Your task to perform on an android device: I want to add portable door lock home security for dorm,airbnb to my wish list.
Image 0: 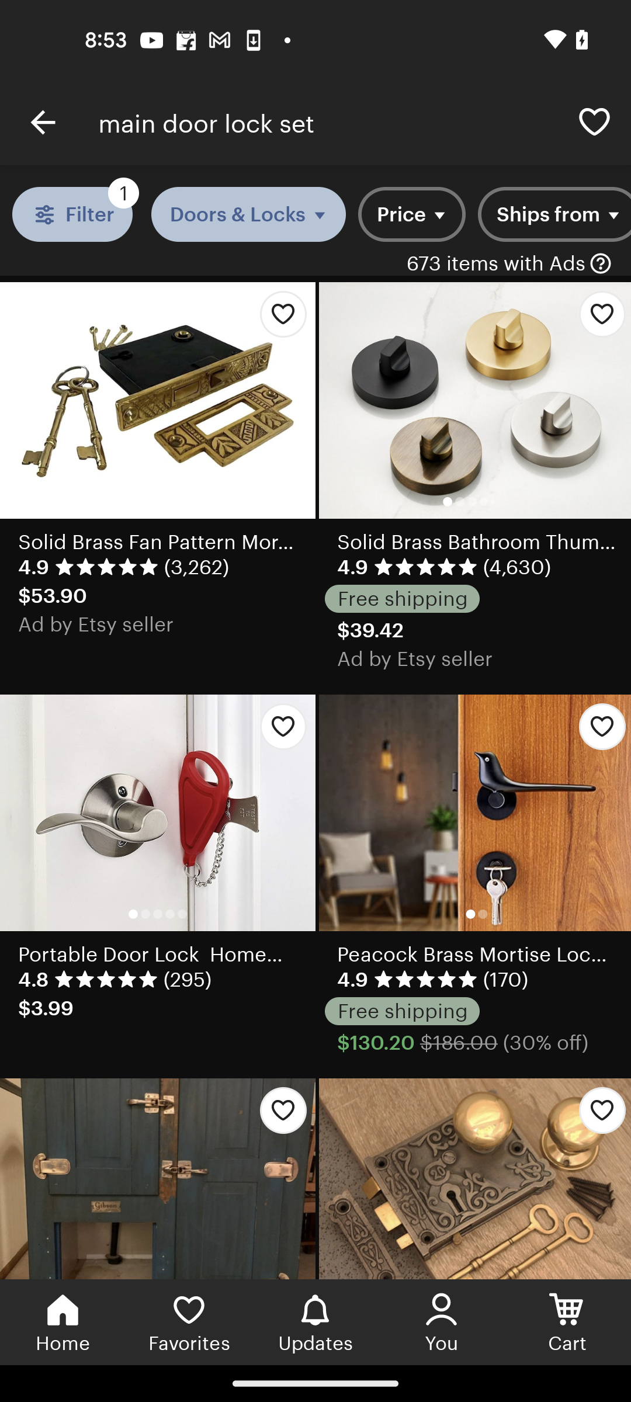
Tap on the portable door lock home security for dorm,airbnb
Step 0: click (158, 813)
Image 1: 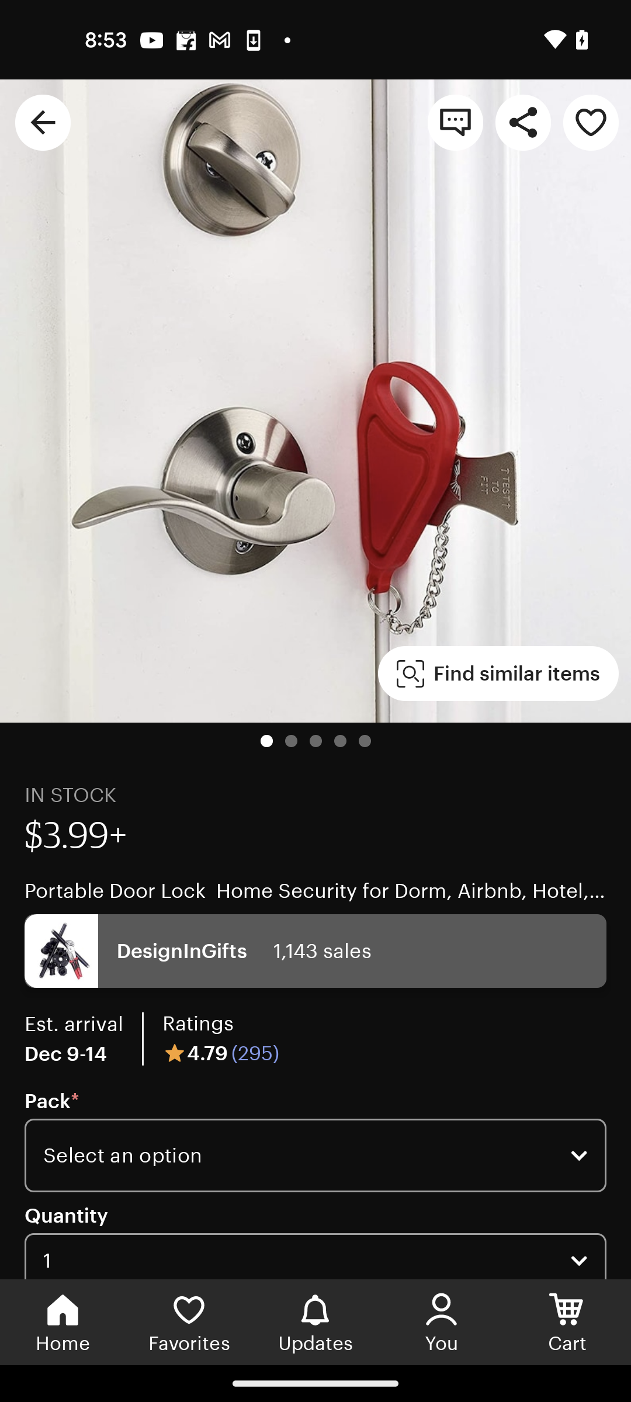
Tap on the wishlist icon at the top right corner of the screen
Step 1: click (591, 123)
Image 2: 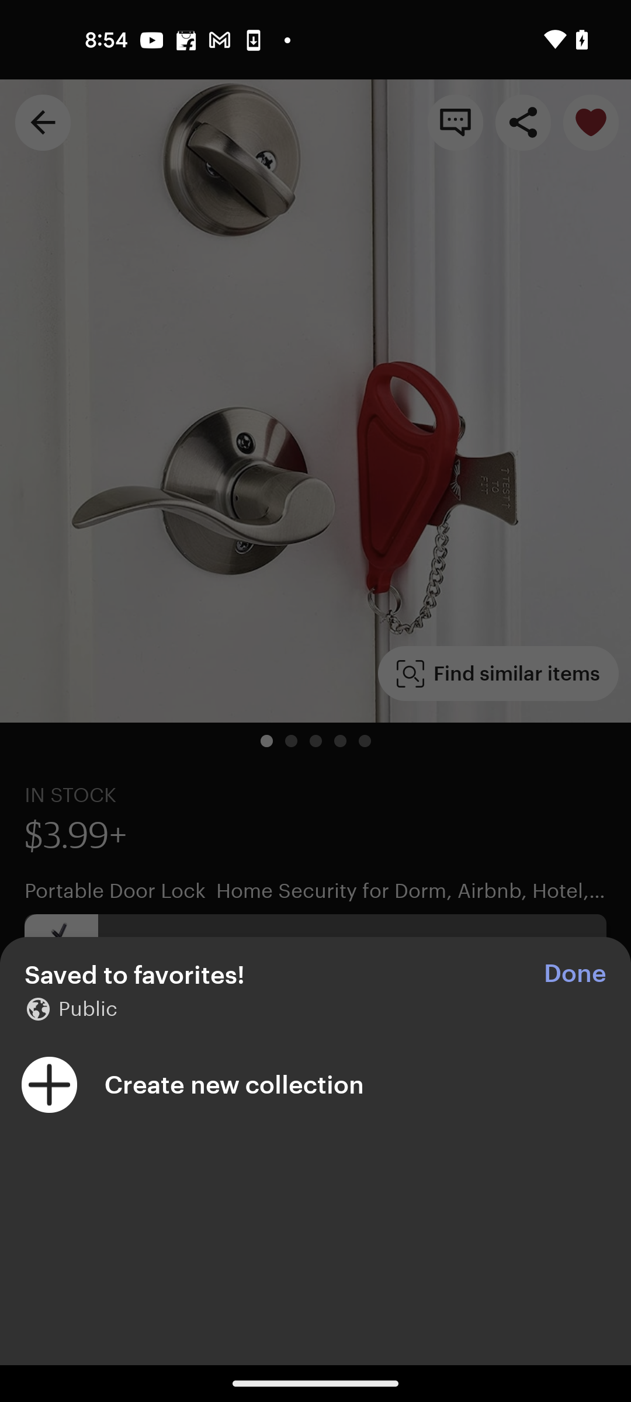
Tap on the done option
Step 2: click (575, 974)